Your task to perform on an android device: Unstar an email from Duolingo mentioning verify your email .
Image 0: 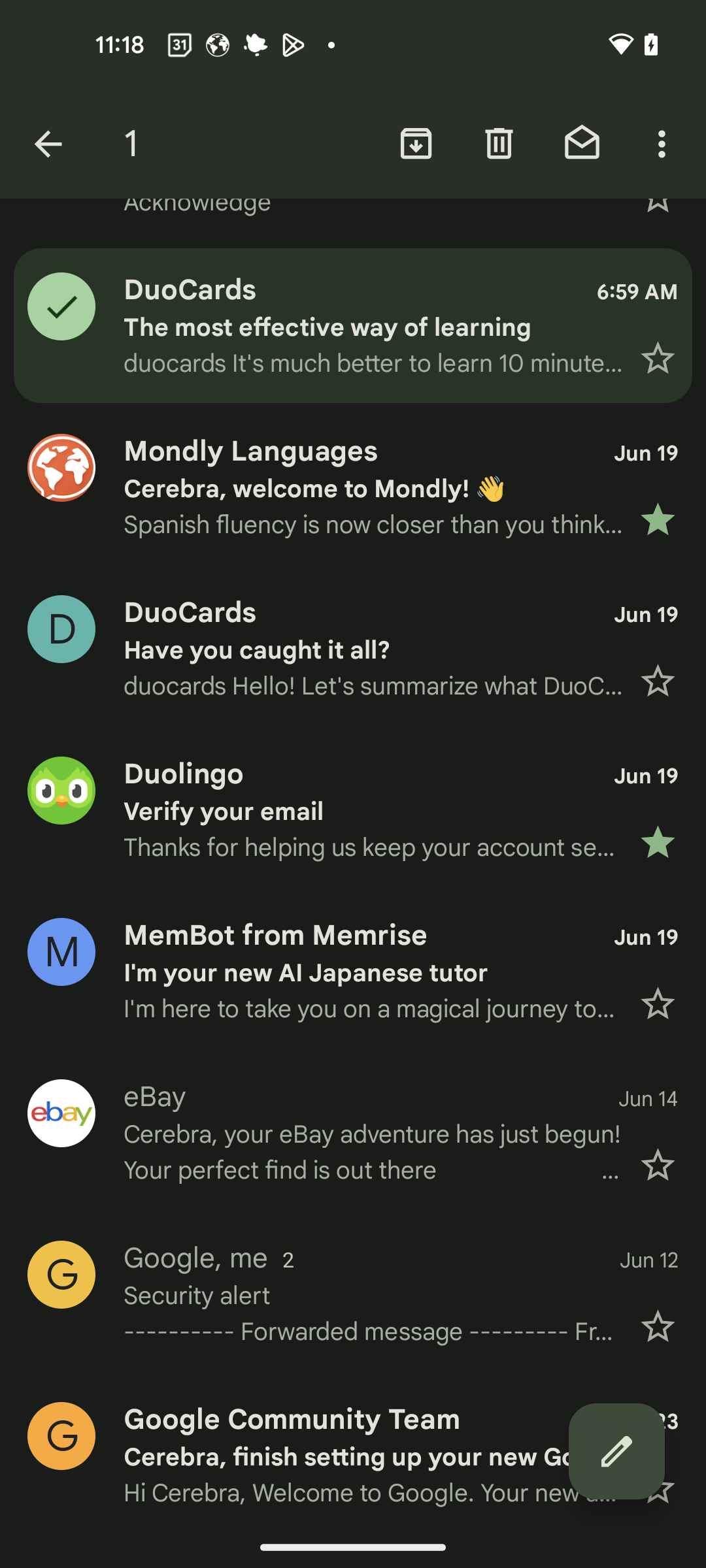
Click on the star icon of the Duolingo mail
Step 0: click (353, 809)